Your task to perform on an android device: Search for cruise schedules in the cruise deals app for four nights on the Disney Cruise Line departing from New York to Canada in October.
Image 0: 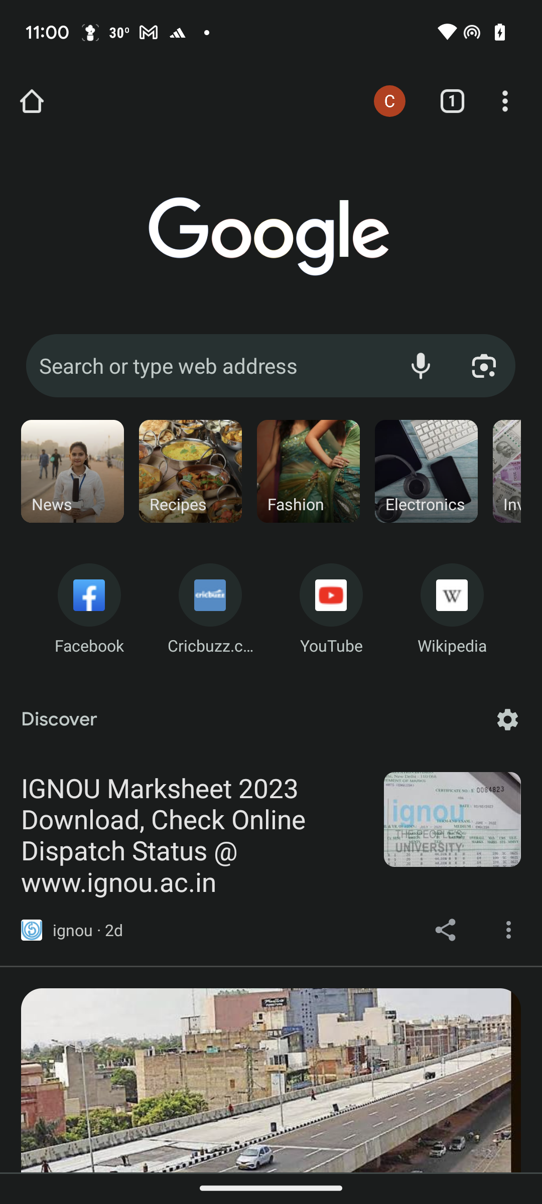
Open the cruise deals app
Step 0: open app "CruiseDeals"
Image 1: 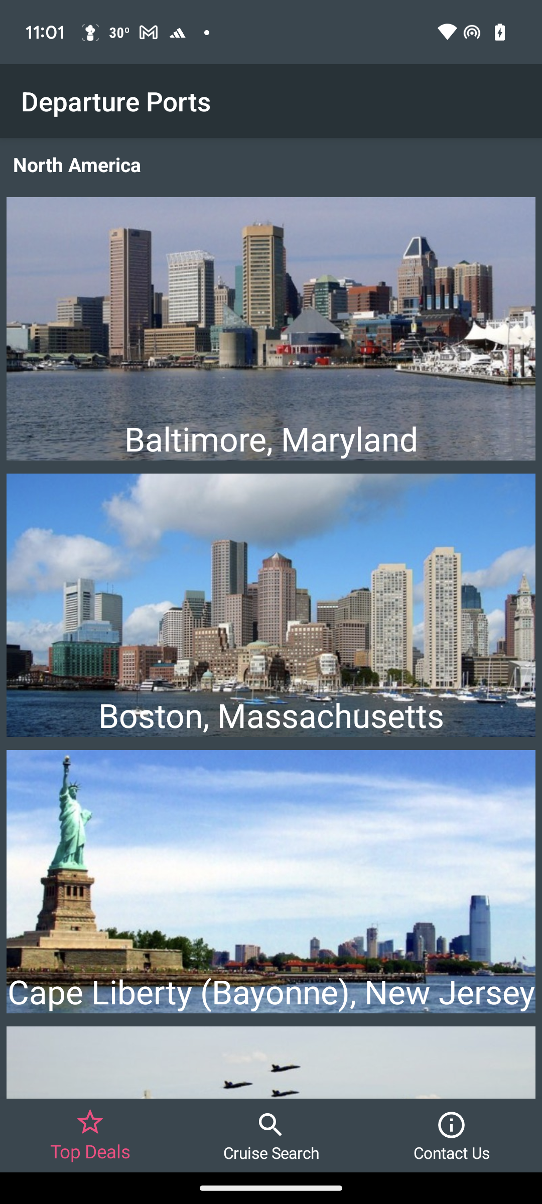
Click on the cruise search tab at the bottom of the screen
Step 1: click (271, 1135)
Image 3: 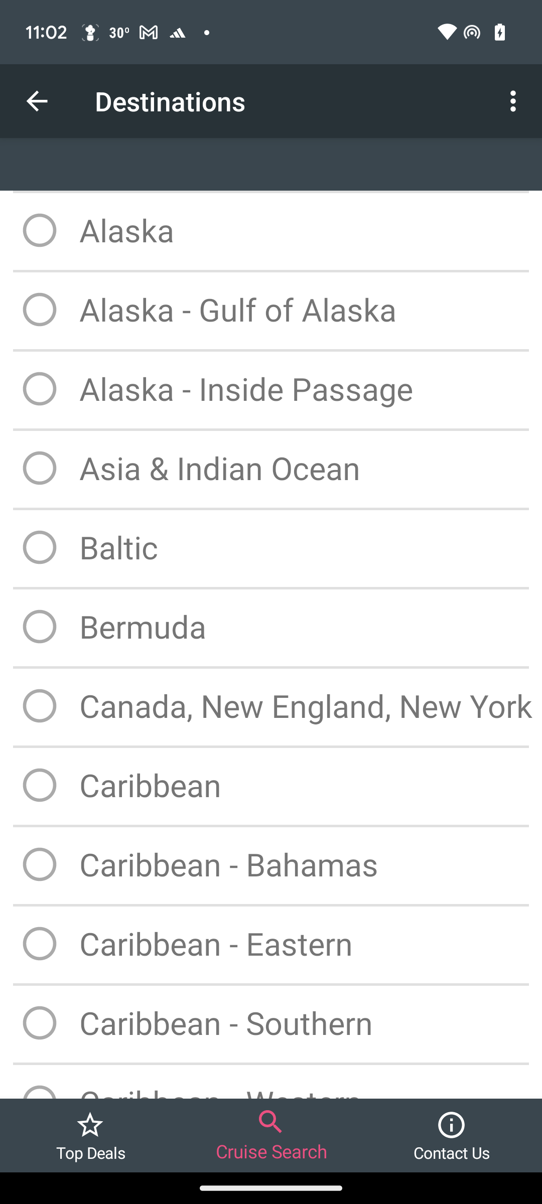
Click on the Canada
Step 3: click (306, 706)
Image 4: 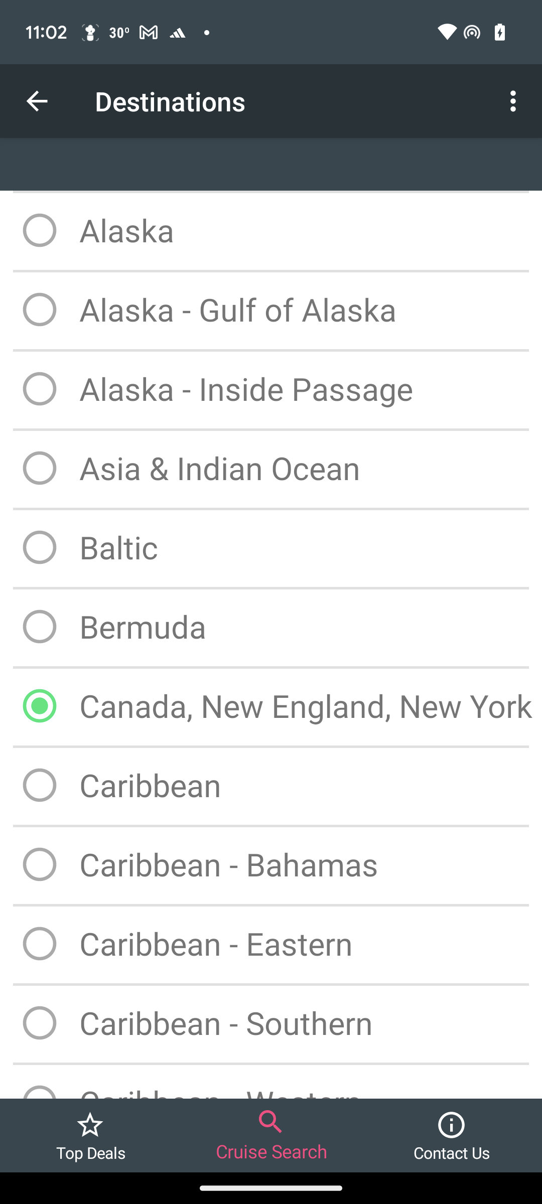
Click on the cruise search tab at the bottom of the screen
Step 4: click (271, 1135)
Image 5: 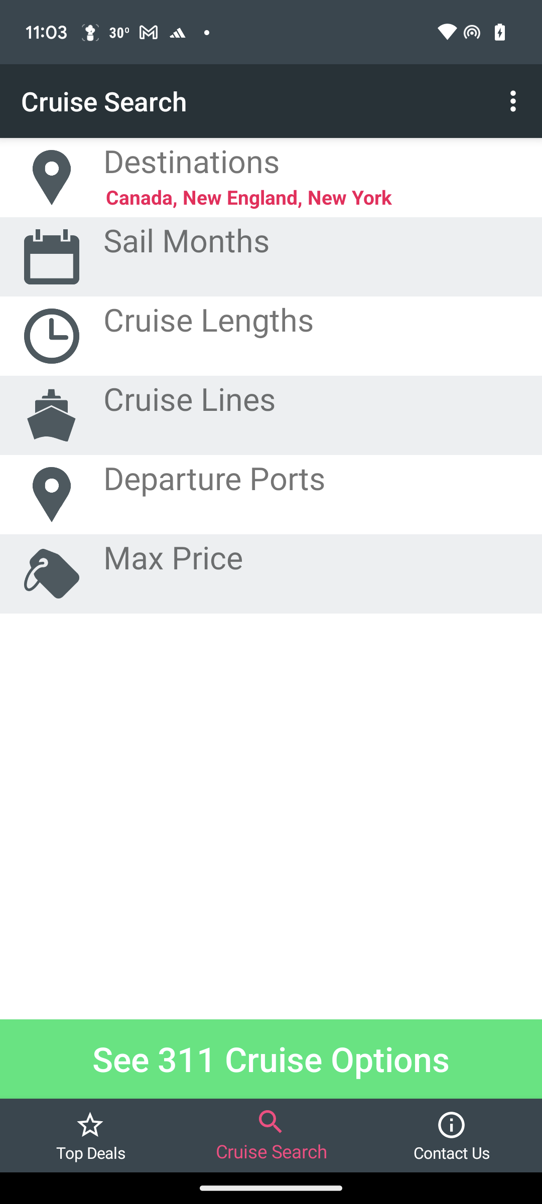
Click on the sail months section
Step 5: click (271, 257)
Image 6: 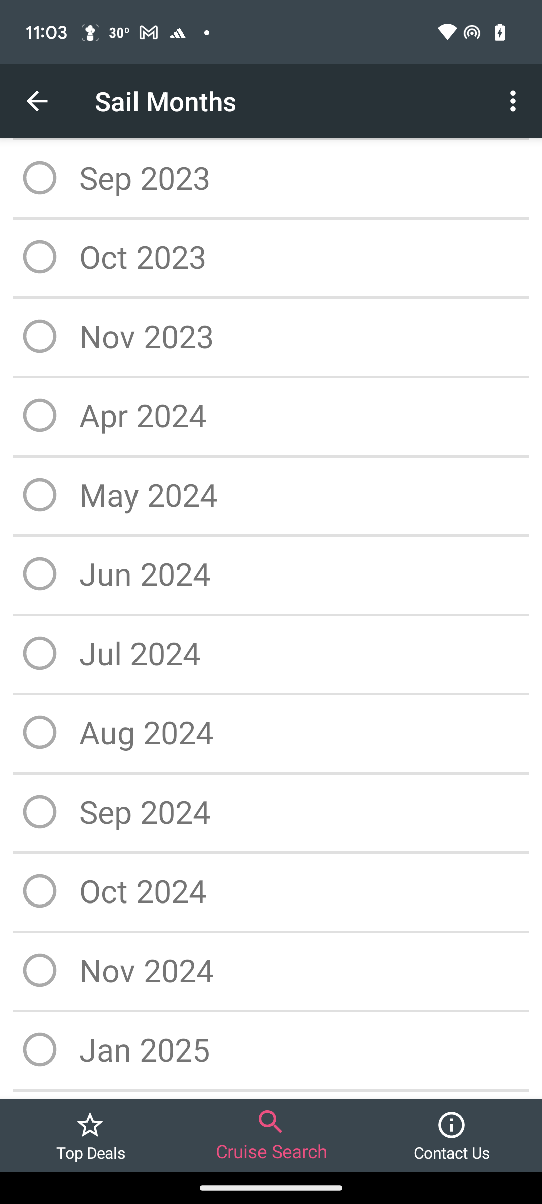
Click on the Oct 2023
Step 6: click (271, 257)
Image 7: 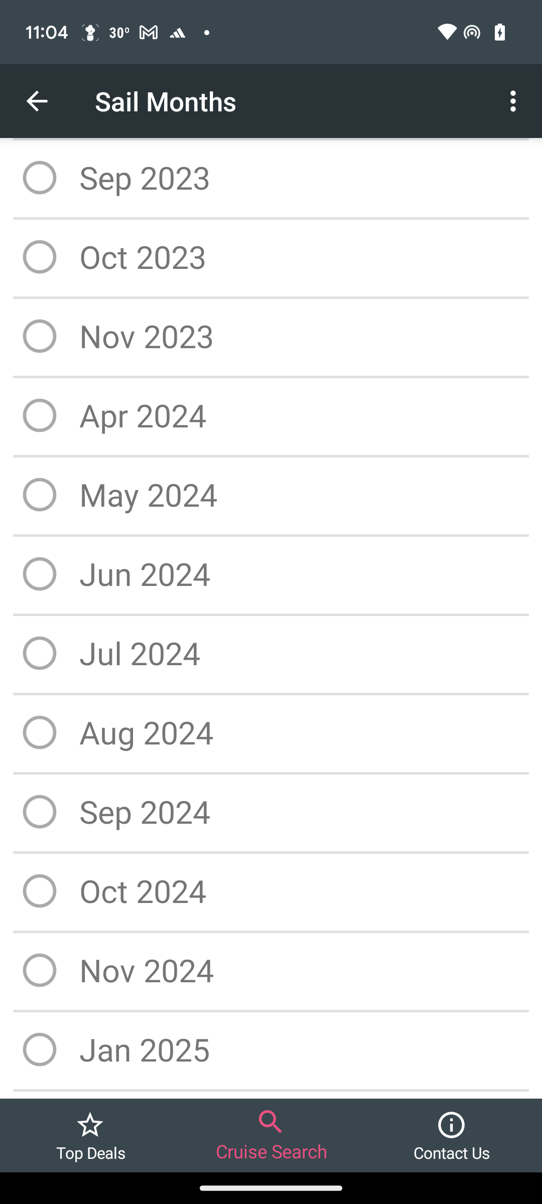
Click on the Oct 2023
Step 7: wait
Image 8: 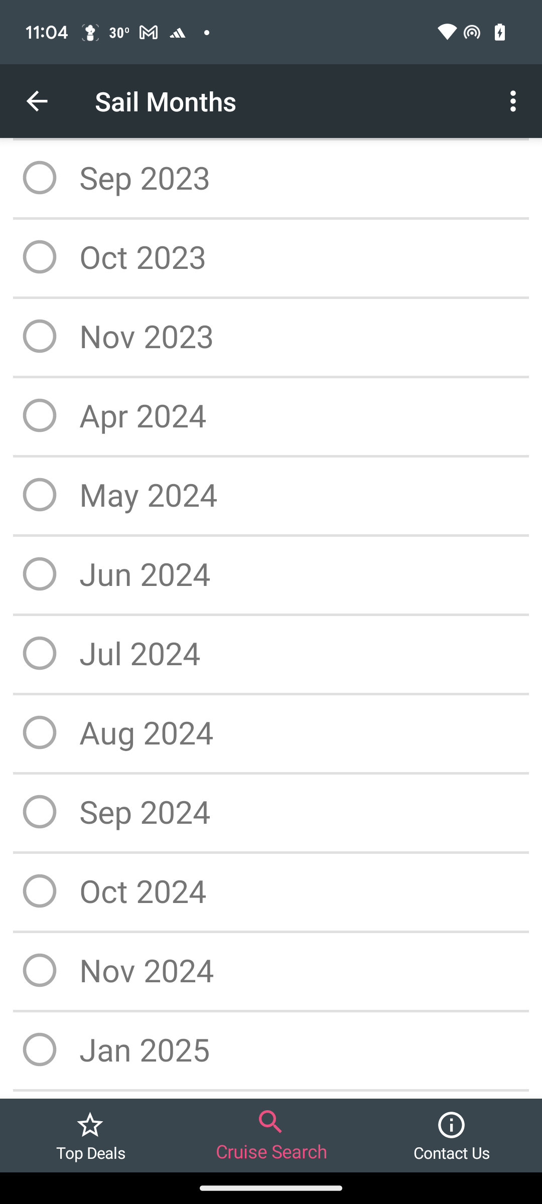
Click on the Oct 2023
Step 8: wait
Image 9: 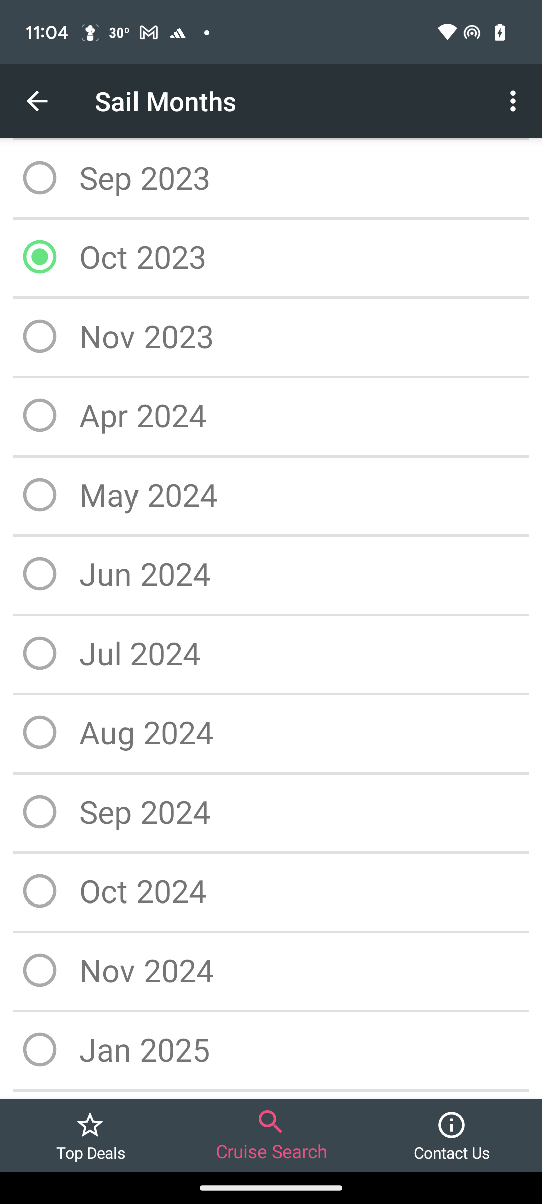
Click on the cruise search tab at the bottom of the screen
Step 9: click (271, 1135)
Image 10: 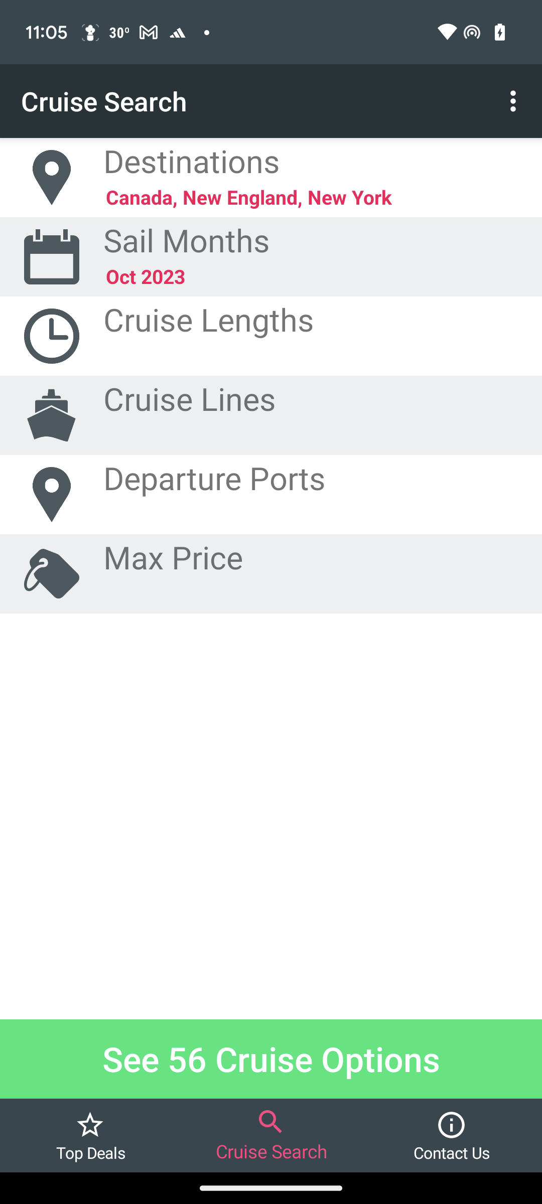
Click on the cruise Lengths section 
Step 10: click (208, 319)
Image 12: 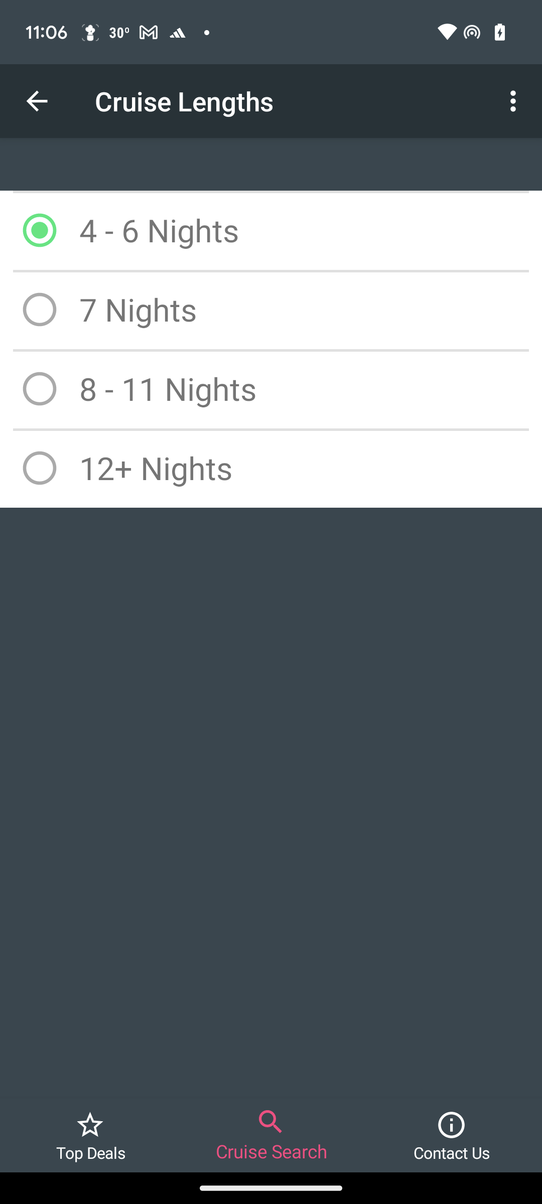
Click on the cruise search tab at the bottom of the screen
Step 12: click (271, 1135)
Image 13: 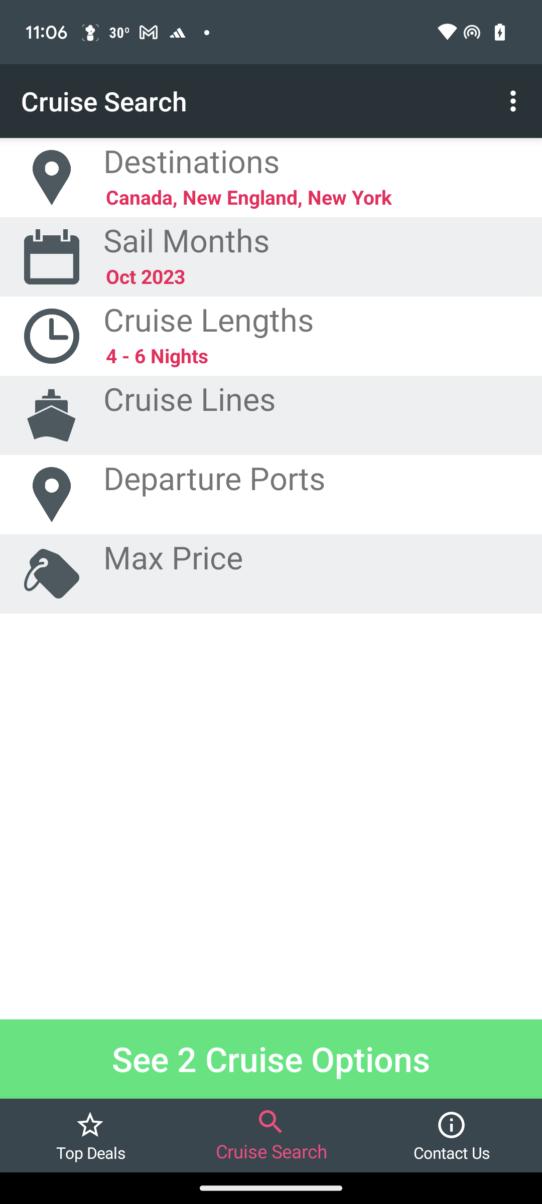
Click on the cruise lines section
Step 13: click (190, 398)
Image 14: 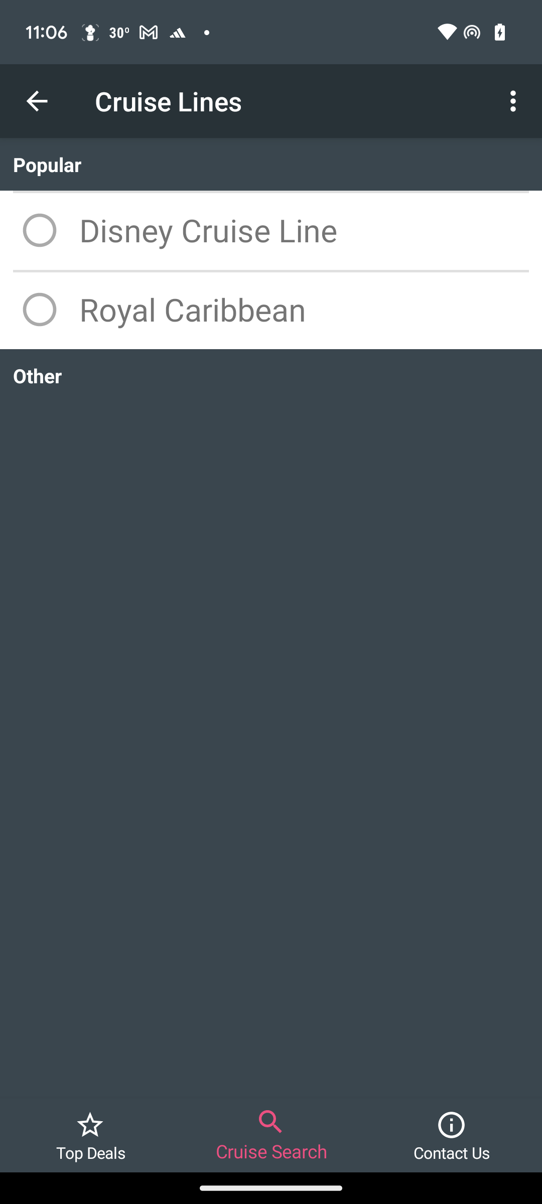
Click on the disney Cruise line
Step 14: click (39, 230)
Image 15: 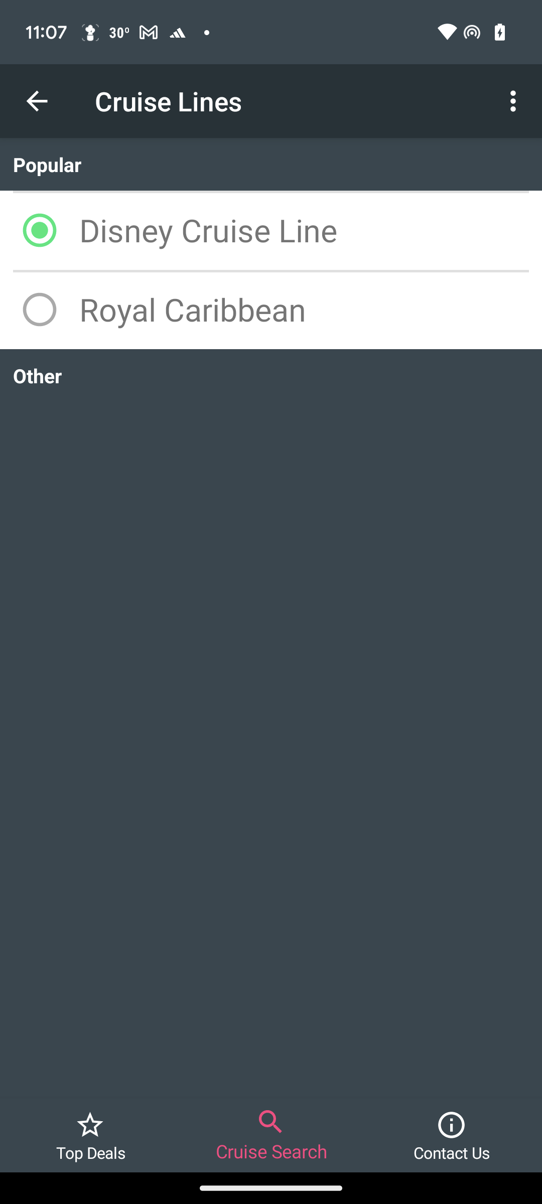
Click on the cruise search tab at the bottom of the screen
Step 15: click (271, 1135)
Image 17: 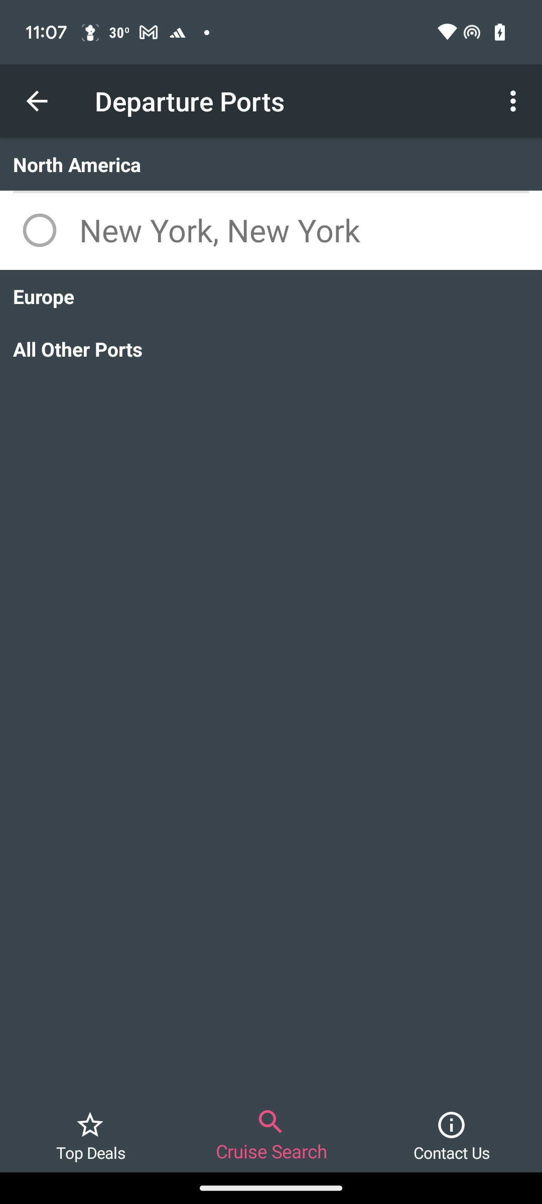
Click on the new york
Step 17: click (39, 230)
Image 18: 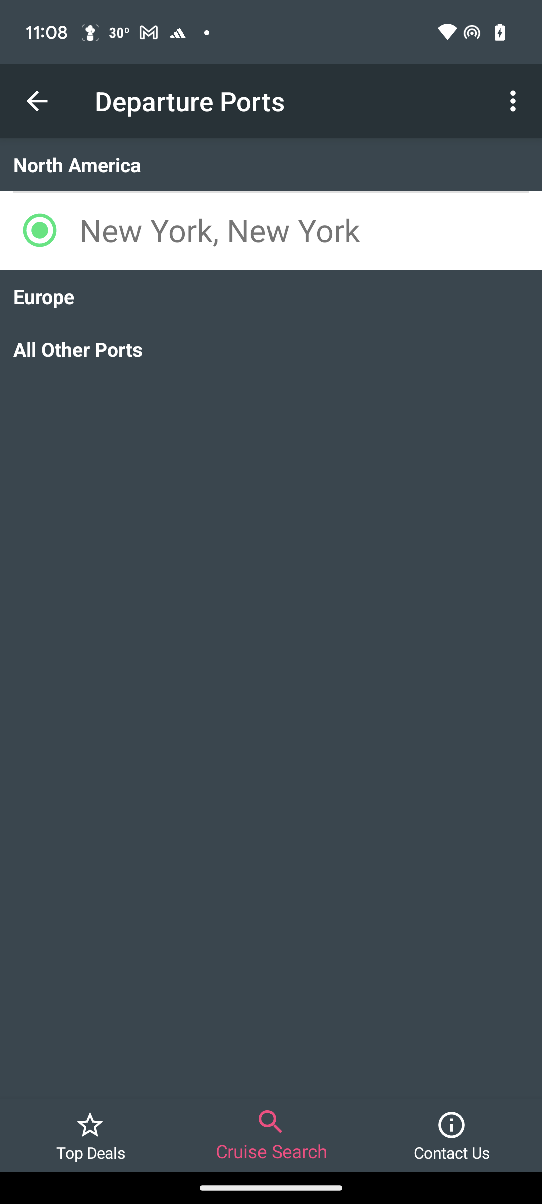
Click on the cruise search tab at the bottom of the screen
Step 18: click (271, 1135)
Image 19: 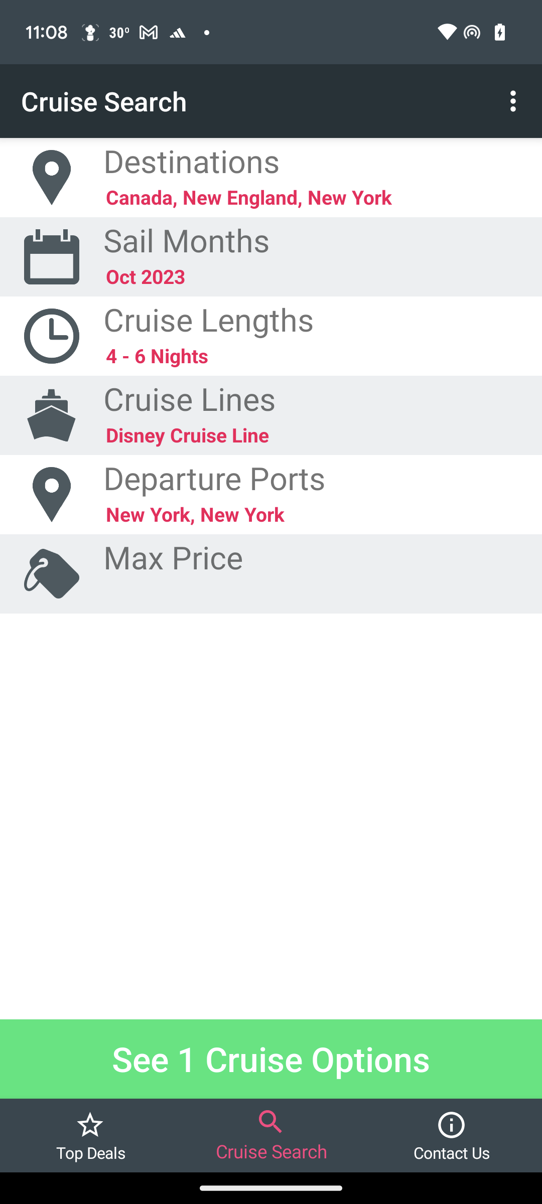
Click on the see 1 cruise Option button
Step 19: click (271, 1059)